Your task to perform on an android device: Go to the Ovia Pregnancy app & read the resources tips about baby development
Image 0: 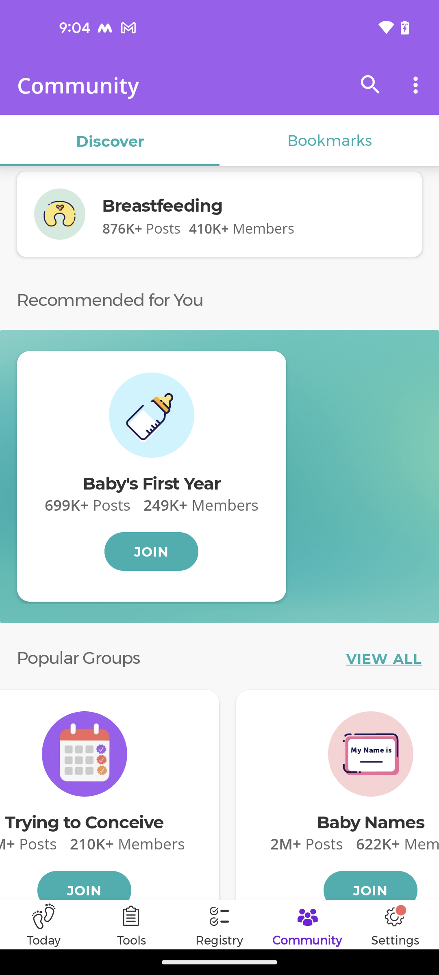
open the Ovia Pregnancy app
Step 0: open app "Ovia Pregnancy"
Image 1: 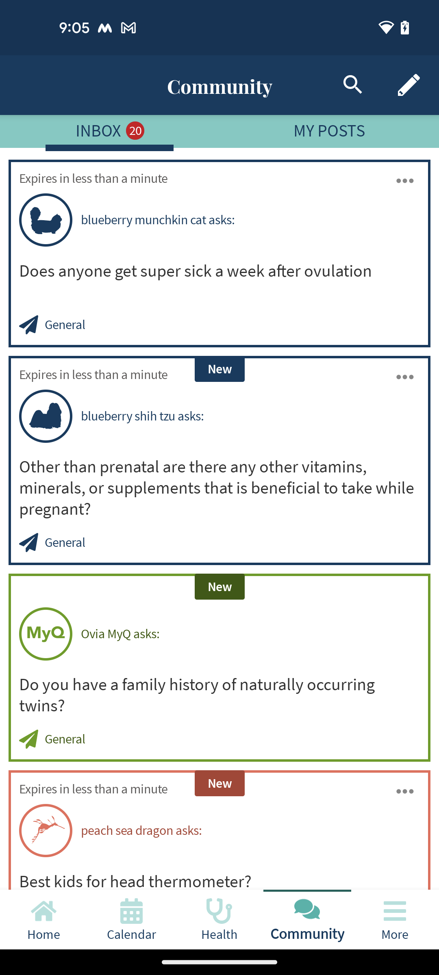
click on the home tab at the bottom left corner of the screen
Step 1: click (44, 919)
Image 2: 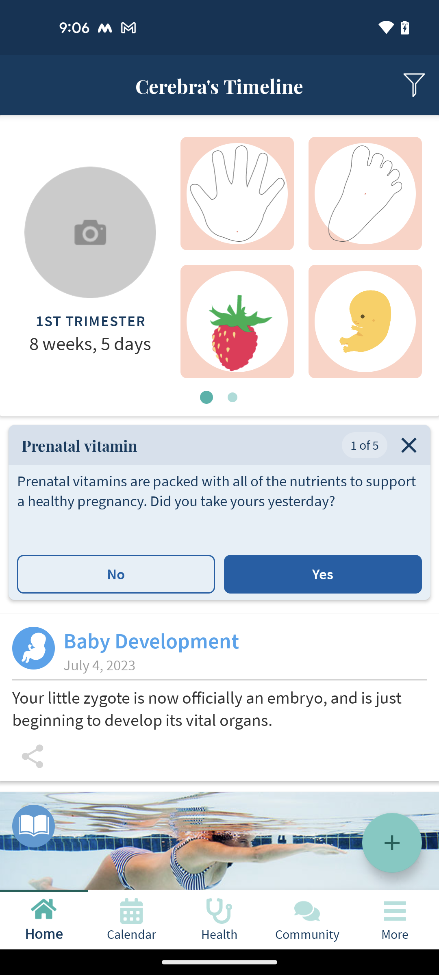
click on the Baby Development resource
Step 2: click (247, 641)
Image 3: 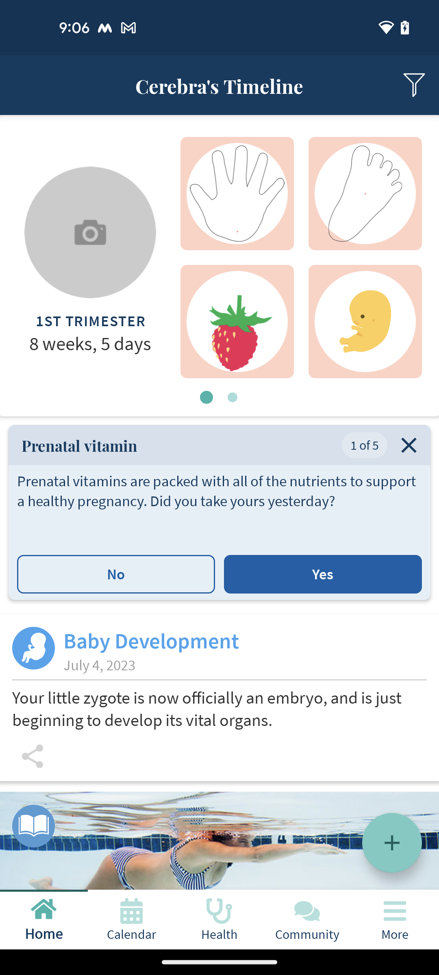
scroll down to read
Step 3: scroll down
Image 4: 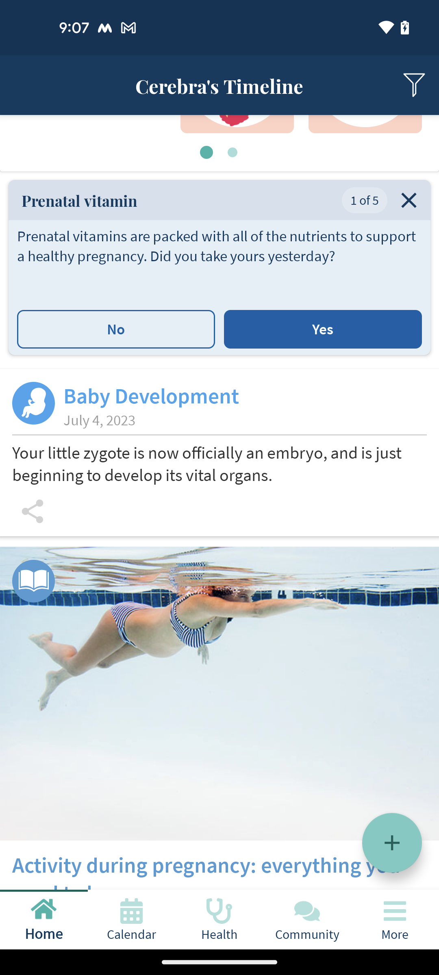
scroll down to read
Step 4: scroll down